Your task to perform on an android device: I prefer Logitech, therefore seek for a wireless mouse with Logitech in the Snapdeal app's brand filter.
Image 0: 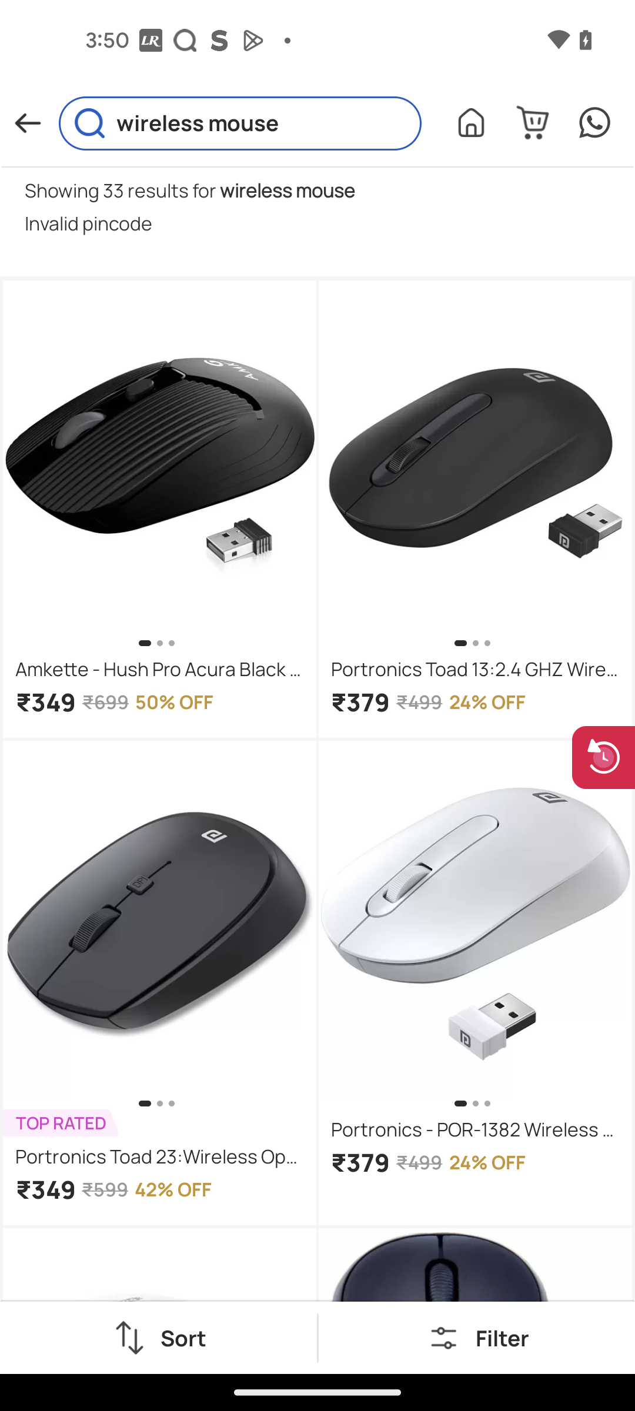
Go to the Filter
Step 0: click (502, 1338)
Image 1: 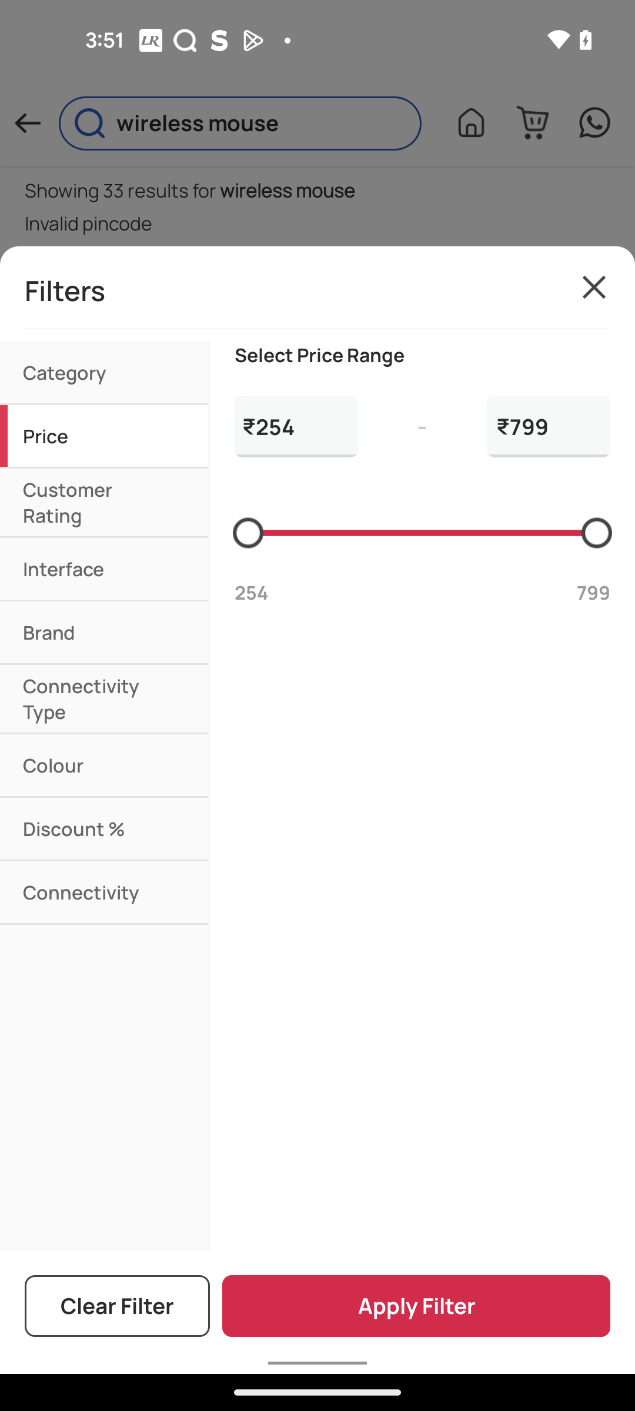
Click on the Brand filter
Step 1: click (98, 632)
Image 2: 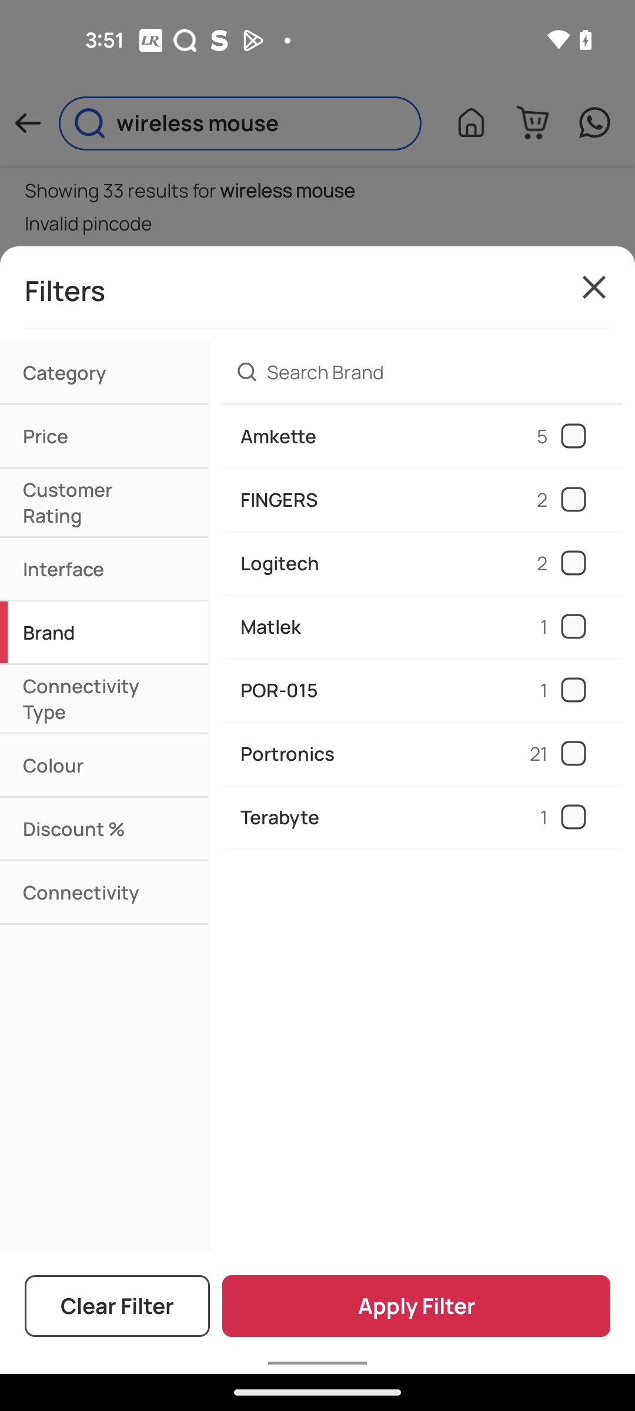
Select Logitech brand
Step 2: click (569, 567)
Image 3: 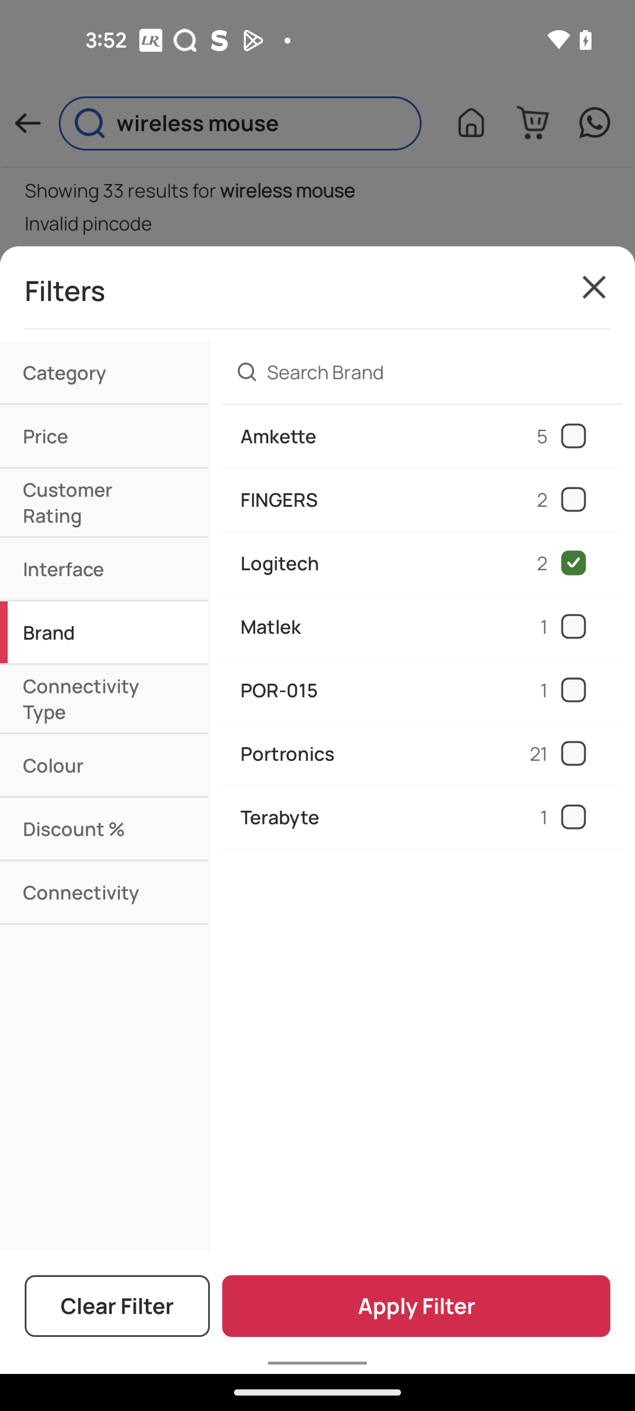
Click on the Apply Filter button
Step 3: click (416, 1306)